Your task to perform on an android device: i want to change my bathroom basin , I want to search for Basin on the Tileswale app. 
Image 0: 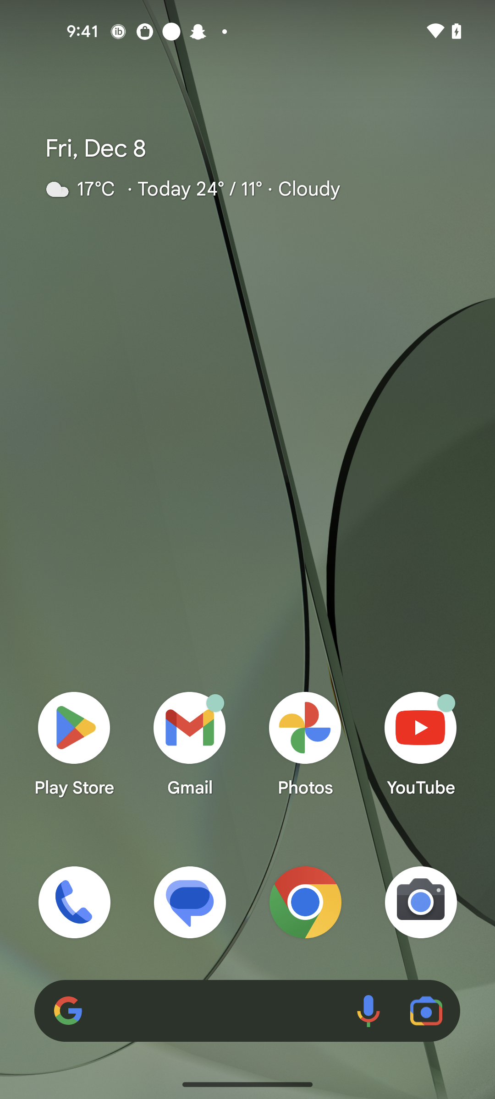
open the Tileswale app. 
Step 0: open app "TilesWale"
Image 1: 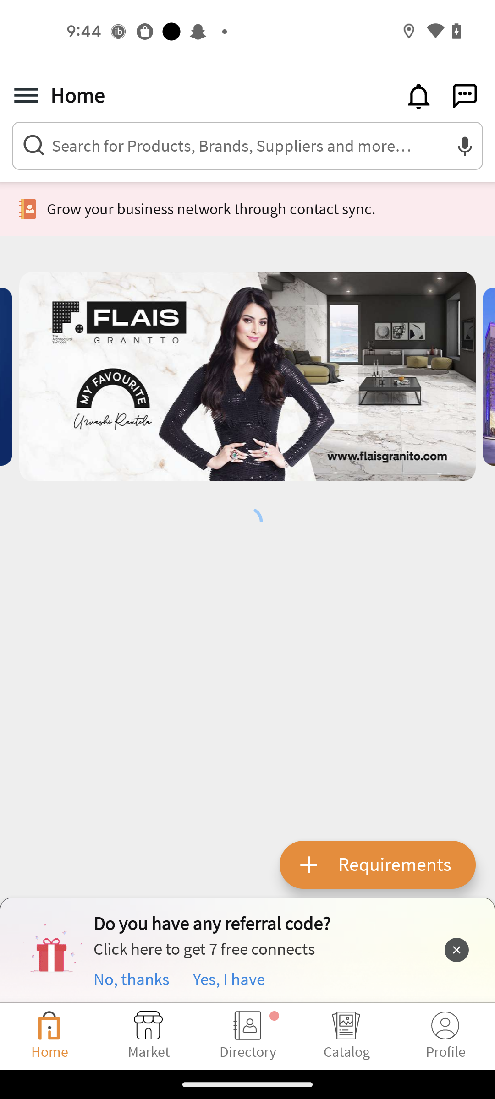
Click on the search icon
Step 1: click (229, 146)
Image 2: 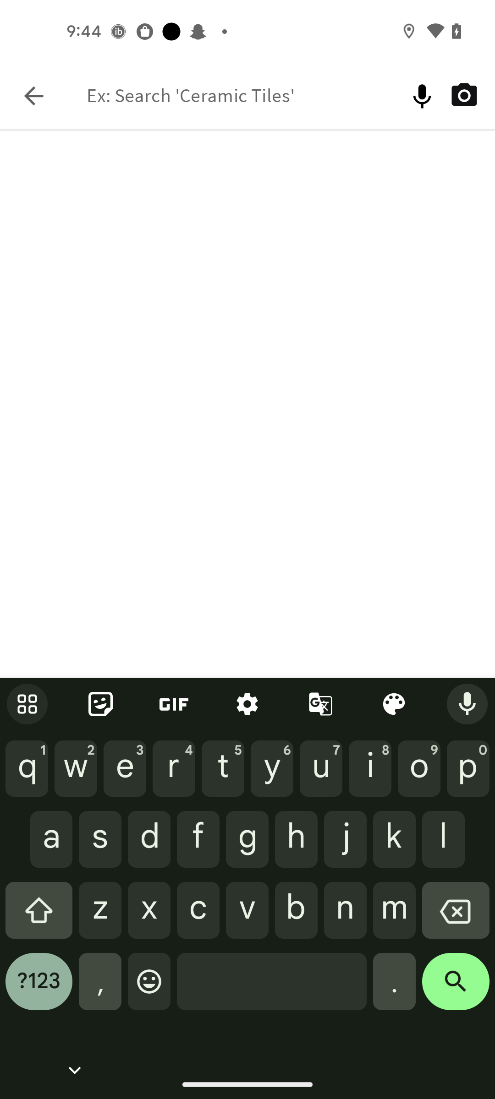
Enter a product as Basin
Step 2: type " Basin"
Image 3: 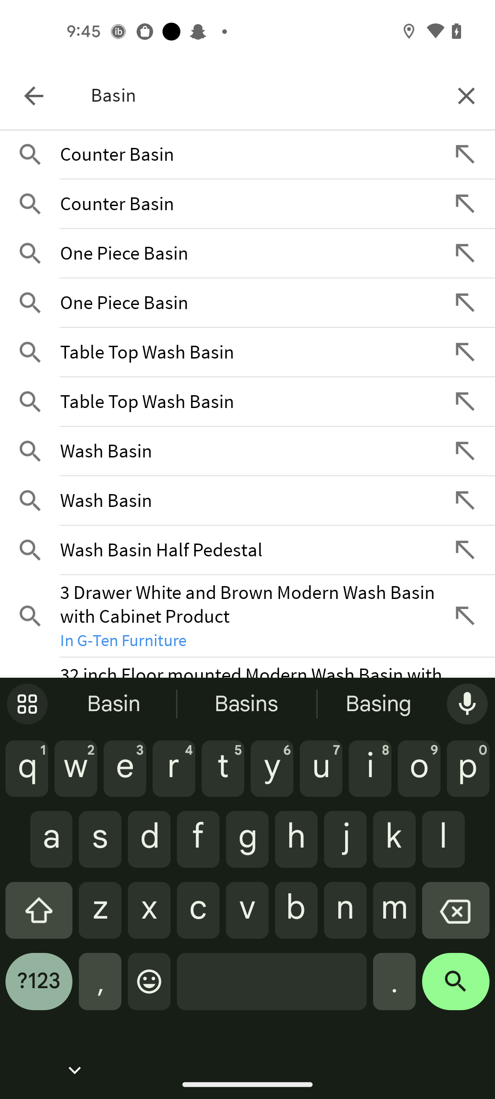
Click on the search icon at the bottom right corner of the screen 
Step 3: click (456, 988)